Your task to perform on an android device: Delete the event held on 9th June.
Image 0: 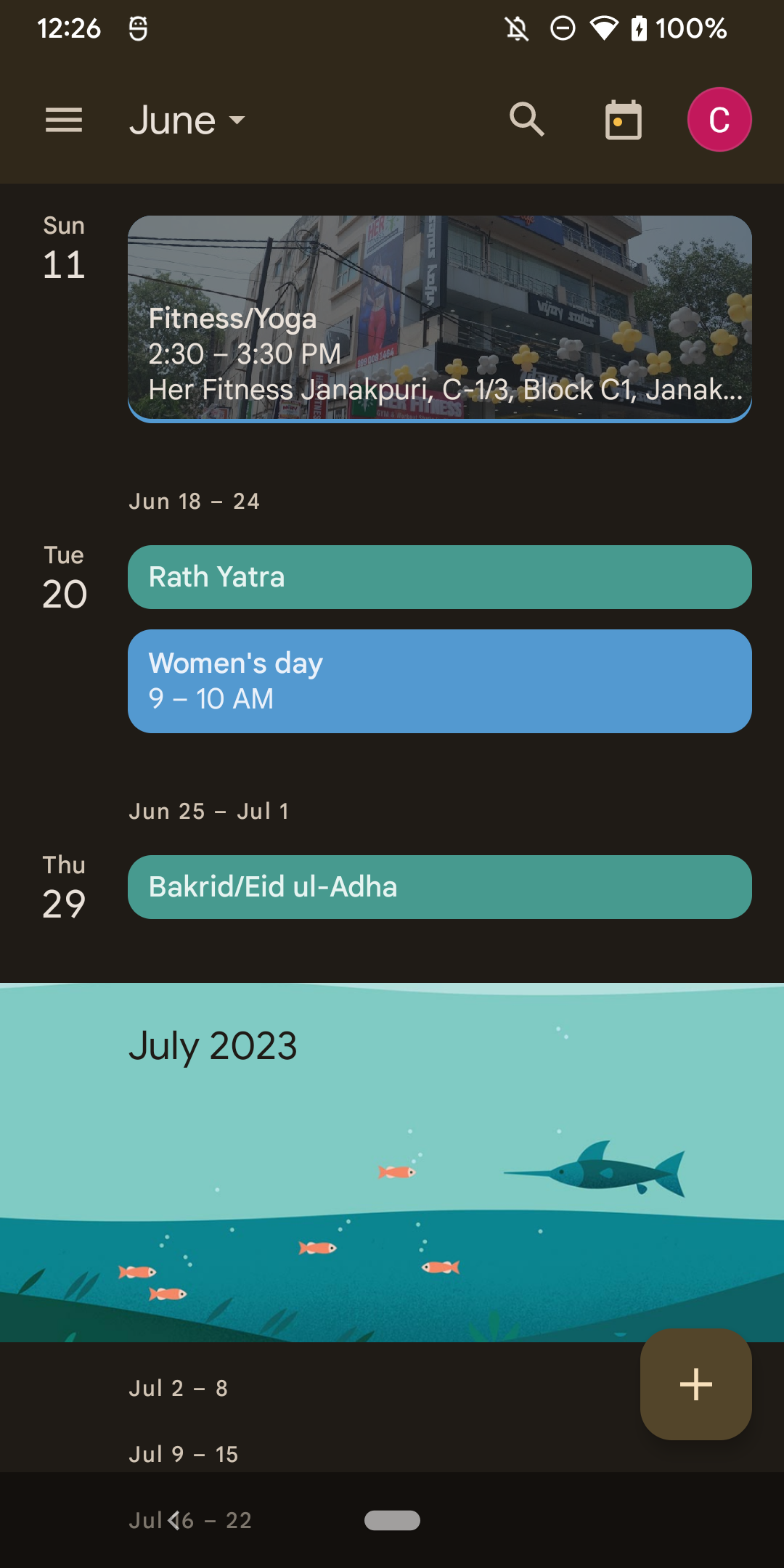
Swipe up to view June 9 in the calendar
Step 0: scroll up
Image 1: 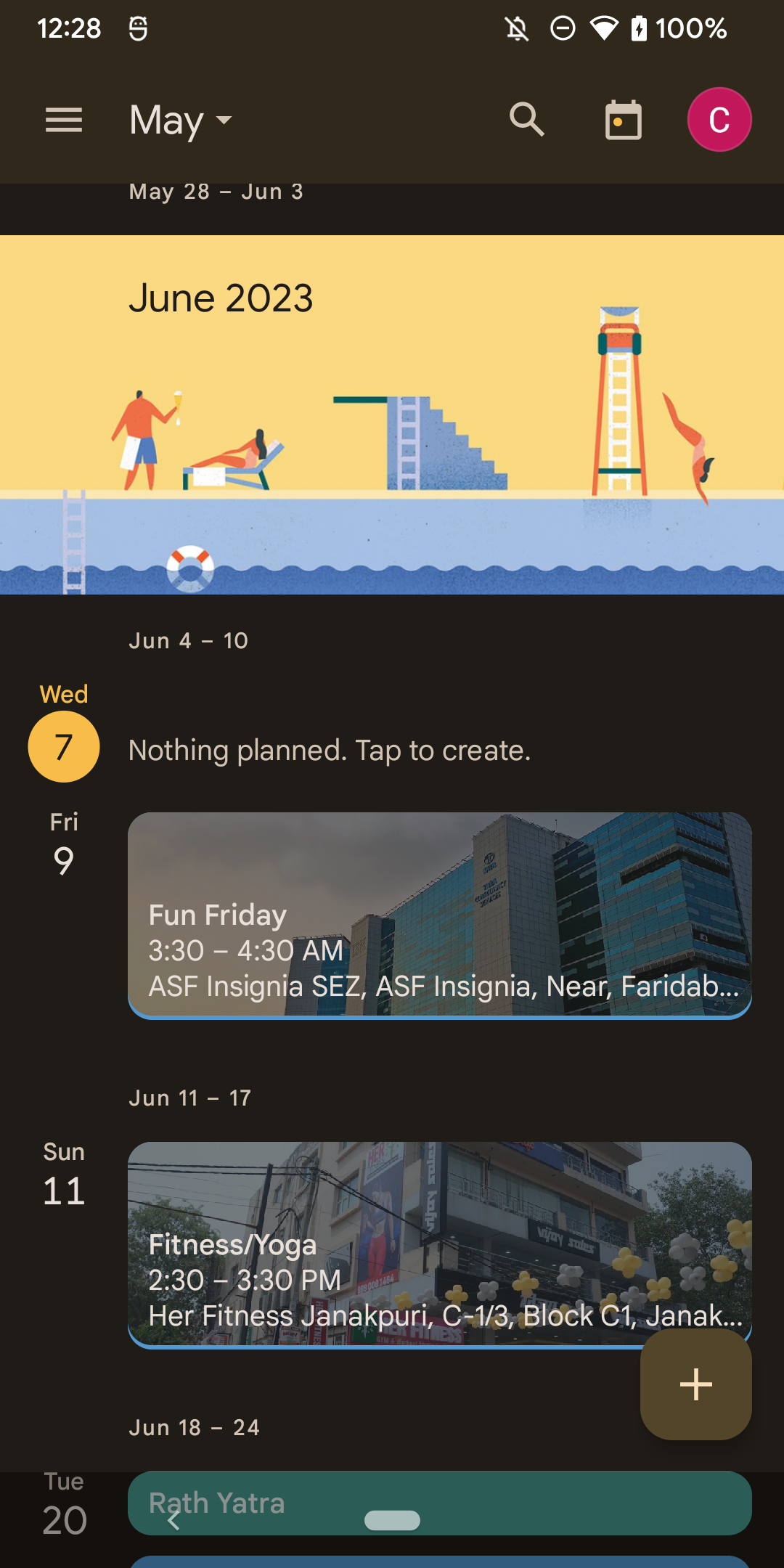
click on Fun Friday
Step 1: click (440, 916)
Image 2: 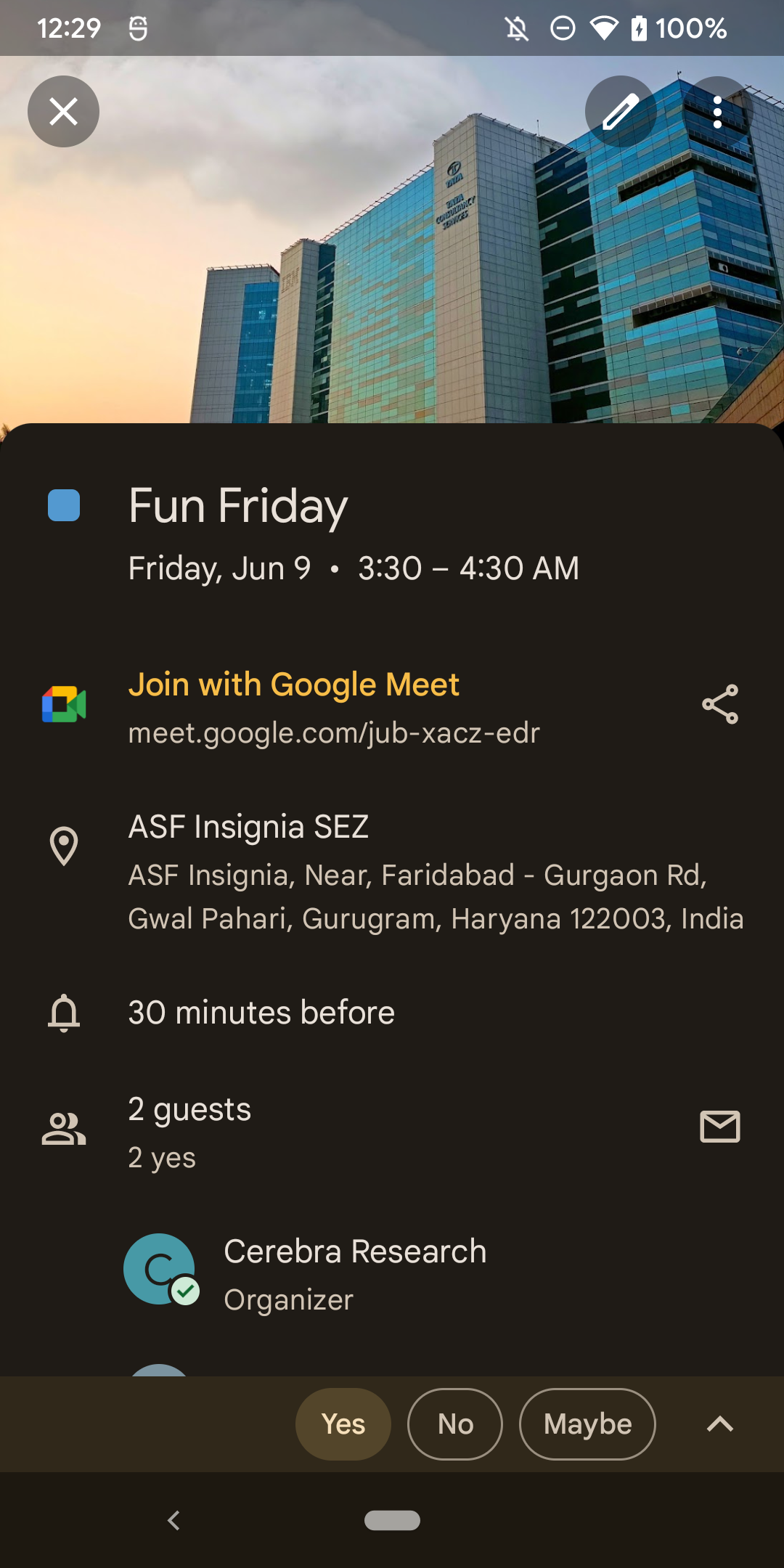
Click on the three dots at the top right corner
Step 2: click (721, 111)
Image 3: 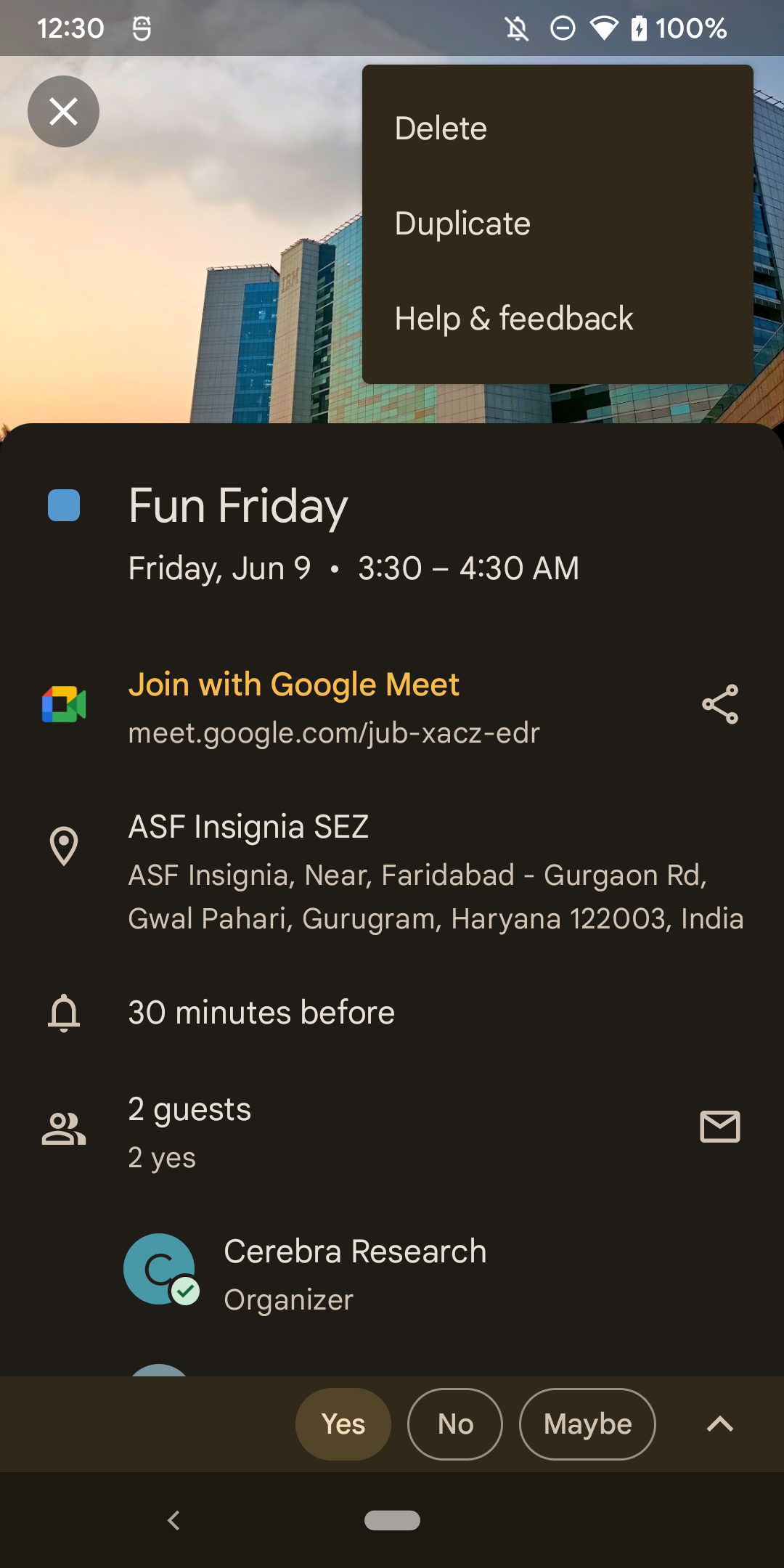
Click on delete option
Step 3: click (558, 128)
Image 4: 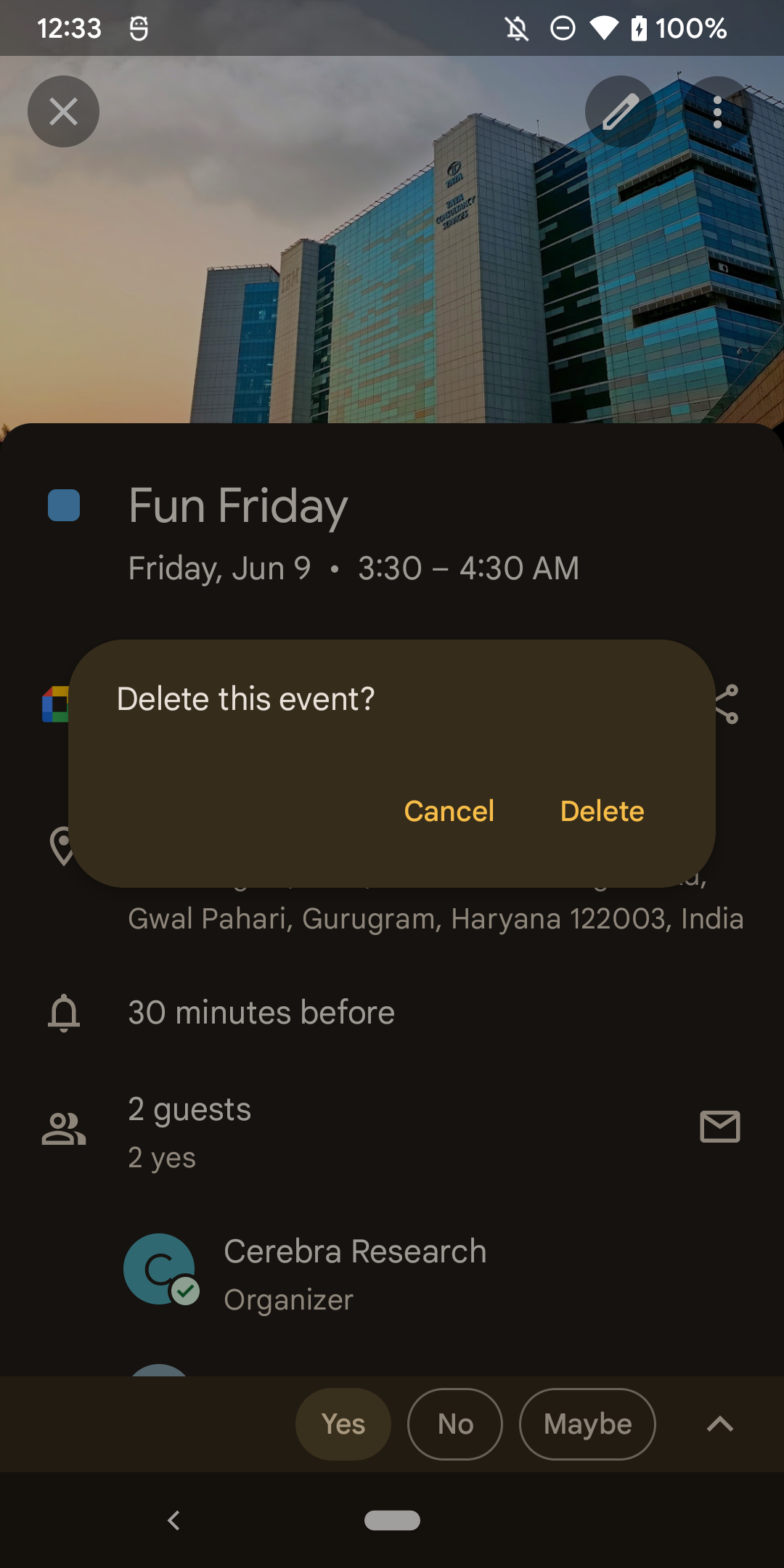
Click on the delete button in the pop-up box
Step 4: click (601, 812)
Image 5: 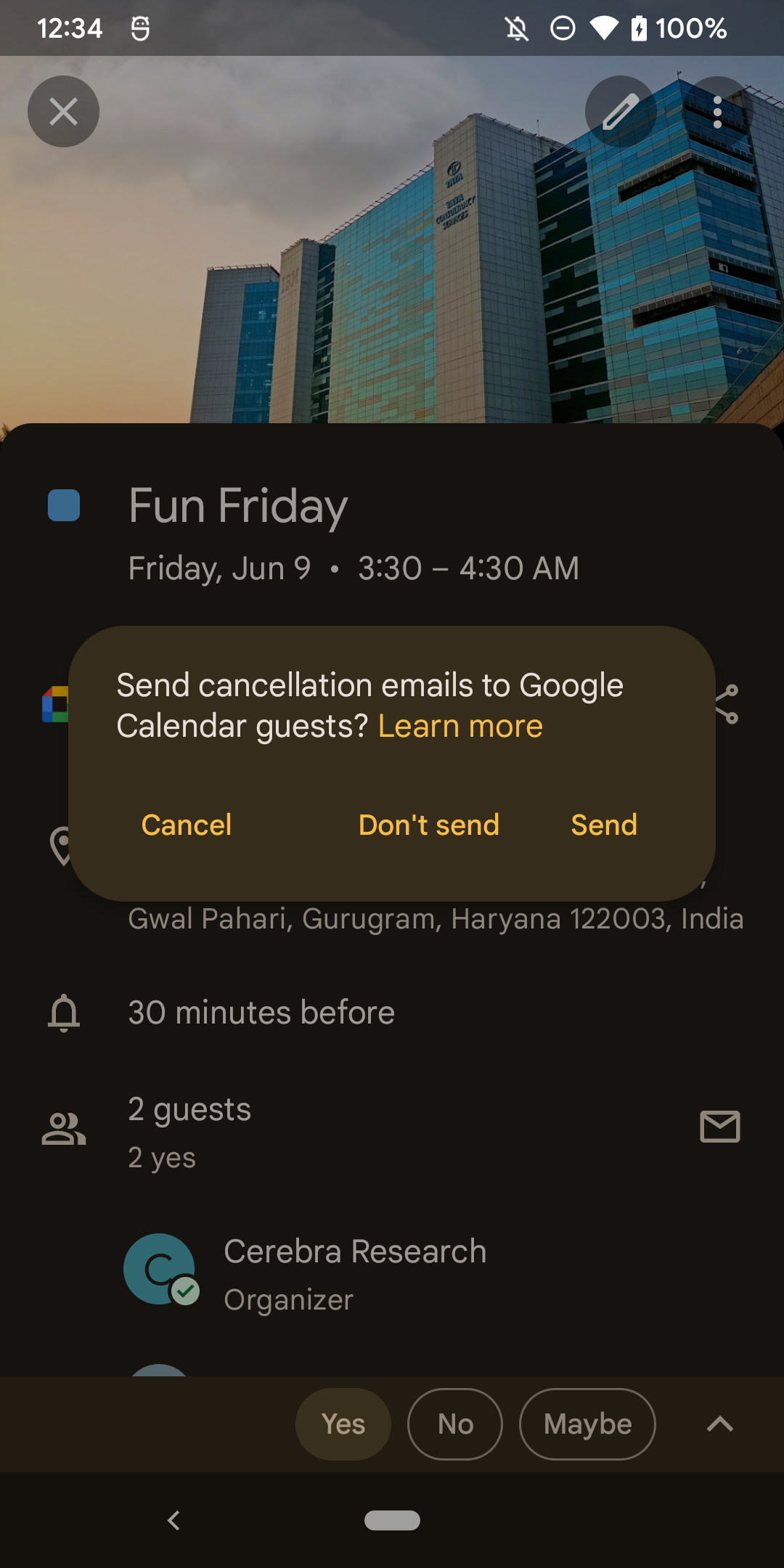
Click on the don't send button in the pop-up box
Step 5: click (428, 825)